Your task to perform on an android device: Share the pdf file "The Queen's Gambit" with my friend Natalie Larson at her Gmail ID, natalie.larson1998@gmail.com.
Image 0: 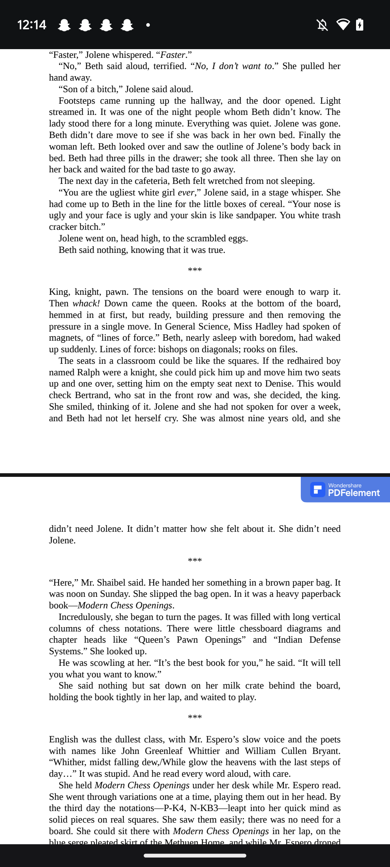
Go back to the previous page.
Step 0: press back button
Image 1: 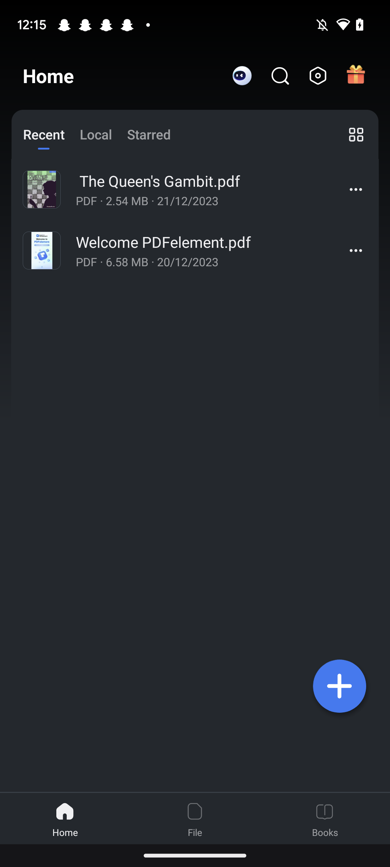
Long Press on the The Queen's Gambit File.
Step 1: long press (186, 181)
Image 2: 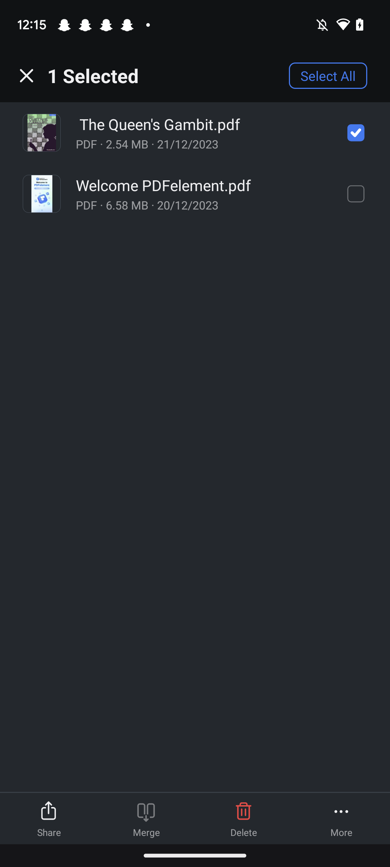
Click on the Share button at the bottom left corner of the screen.
Step 2: click (49, 818)
Image 3: 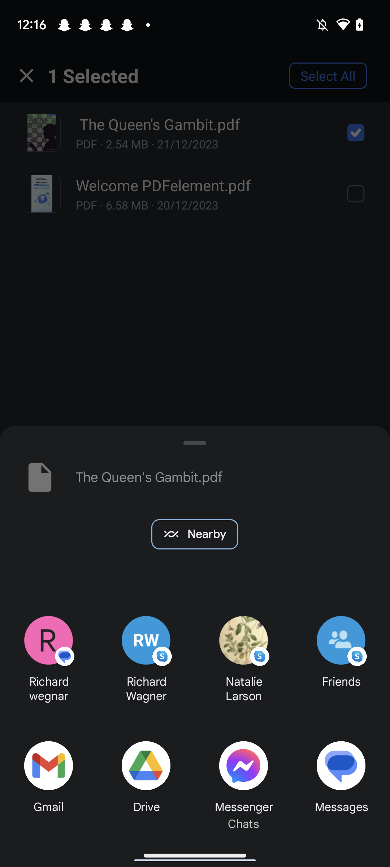
Click on the Gmail tab at the bottom left corner of the screen.
Step 3: click (35, 759)
Image 4: 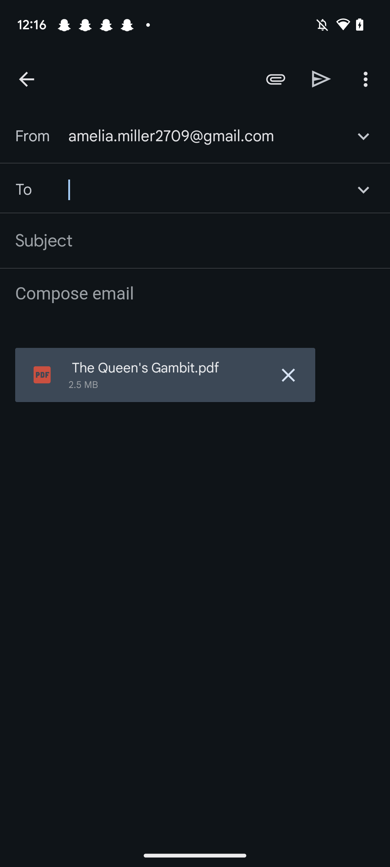
Type id- natalie.larson1998@gmail.com in the input box.
Step 4: type " natalie.larson1998@gmail.com"
Image 5: 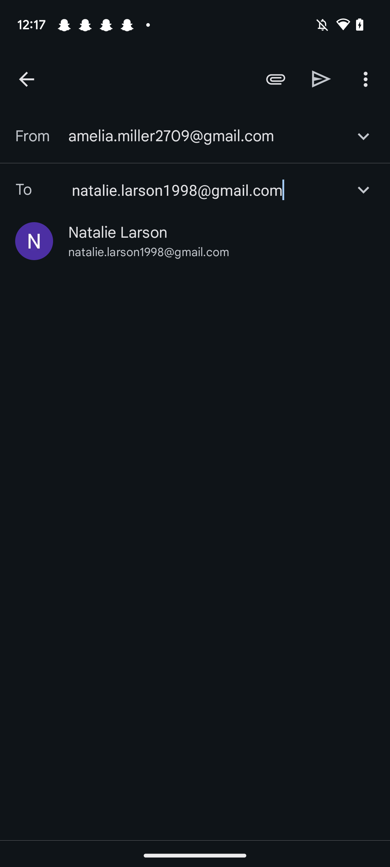
Click on the send icon at the top.
Step 5: click (321, 79)